Your task to perform on an android device: look at the events details called environmental day 
Image 0: 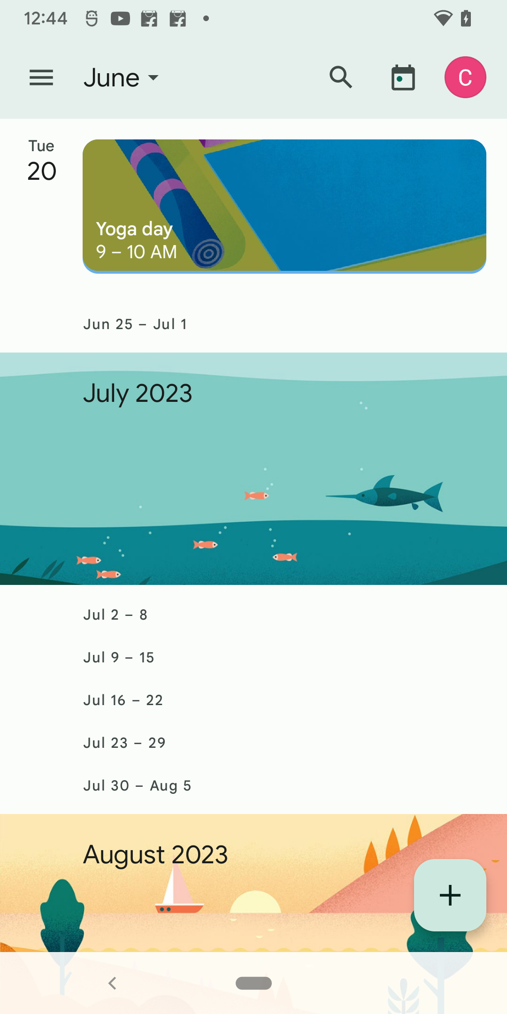
swipe up to view the environmental day 
Step 0: scroll up
Image 1: 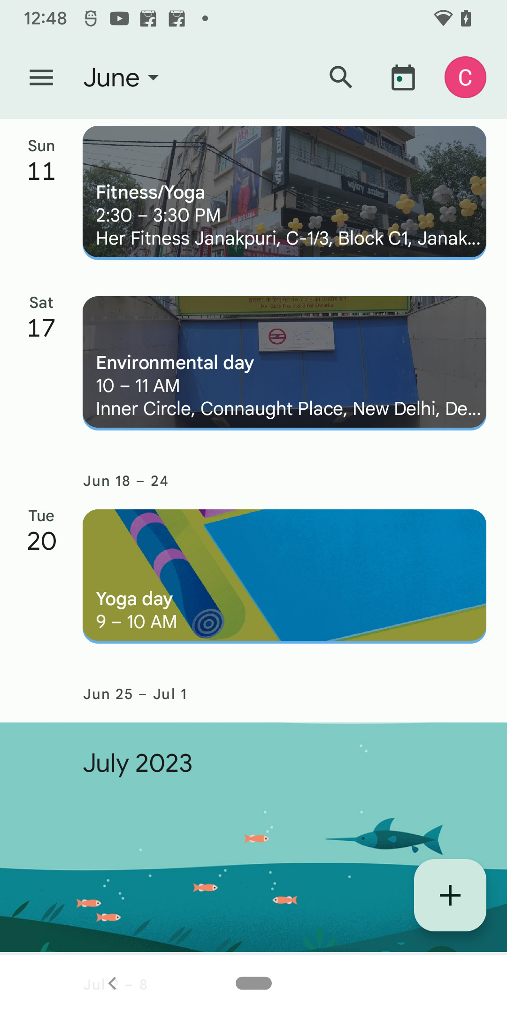
click on the environmental day
Step 1: click (284, 363)